Your task to perform on an android device: Read the Amazon app review of the Nike Mens Joyride Run Fk Running Shoes since I need more information about this product.
Image 0: 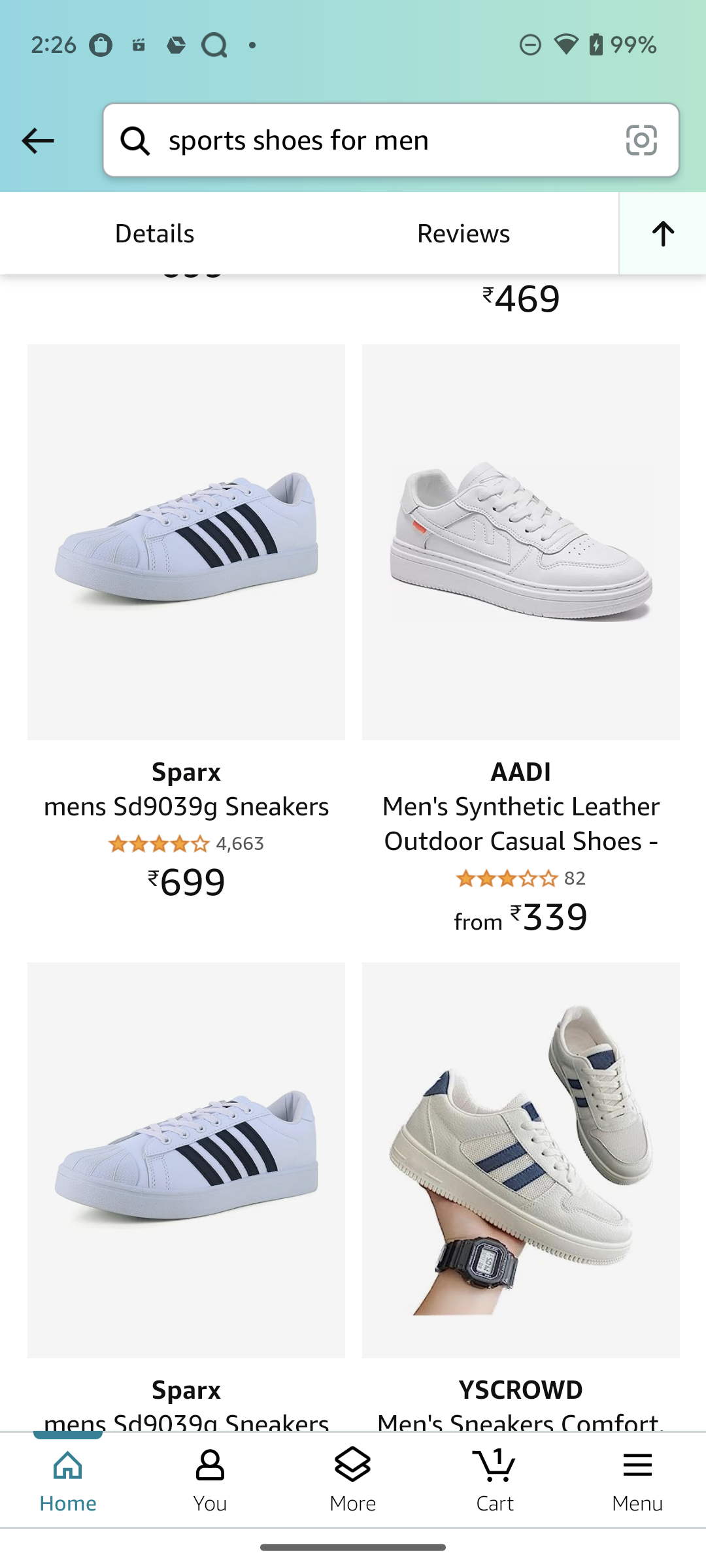
swipe up to see reviews
Step 0: scroll down
Image 1: 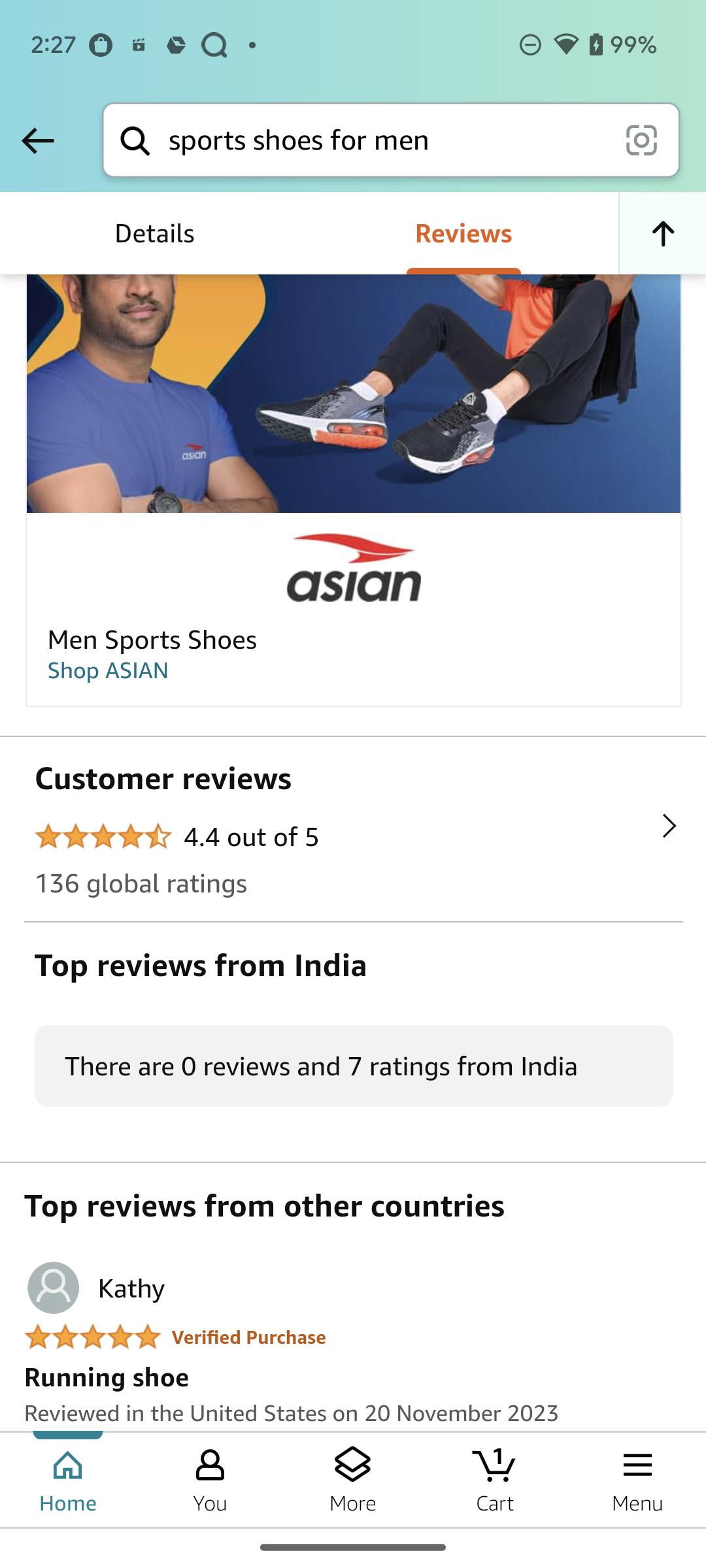
swipe up to see reviews
Step 1: scroll down
Image 2: 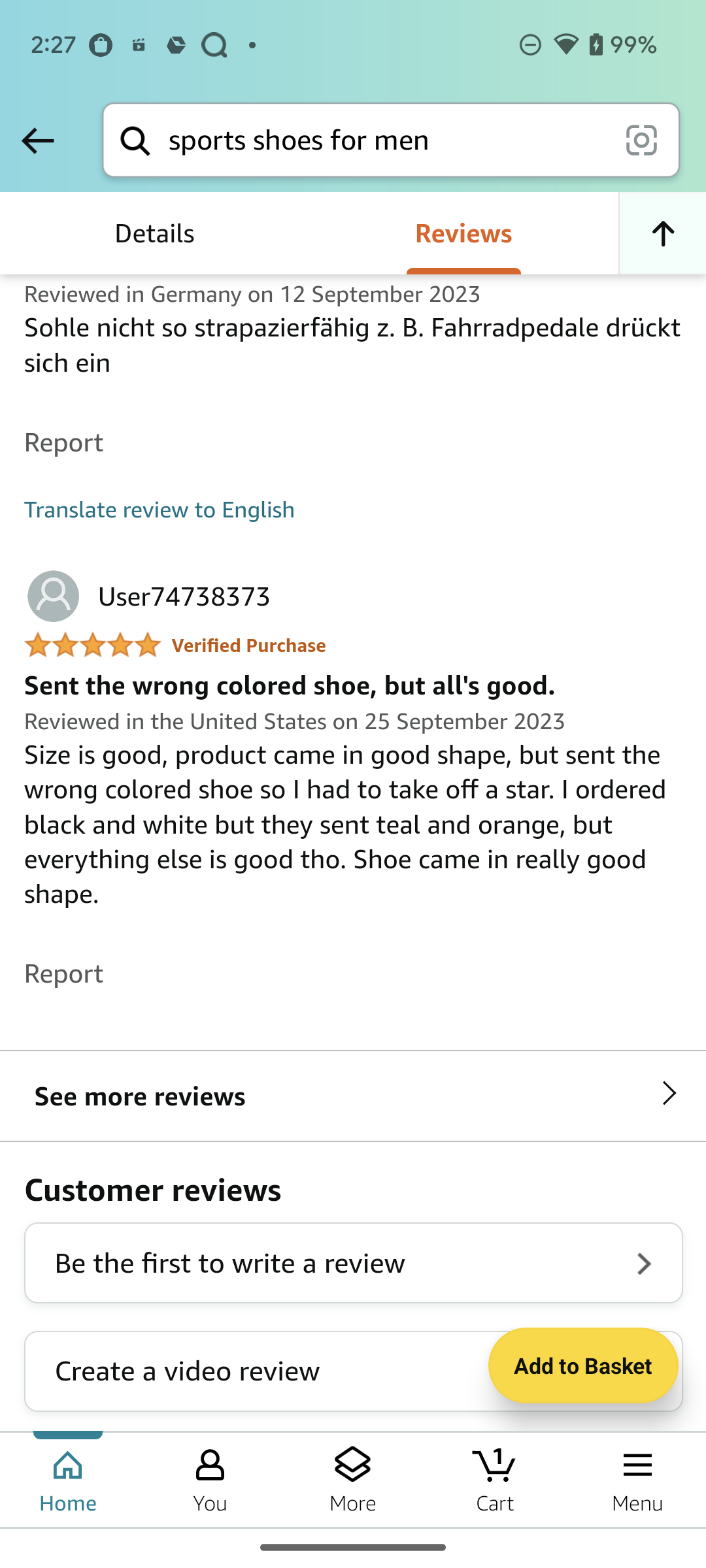
click on see more reviews
Step 2: click (352, 1056)
Image 3: 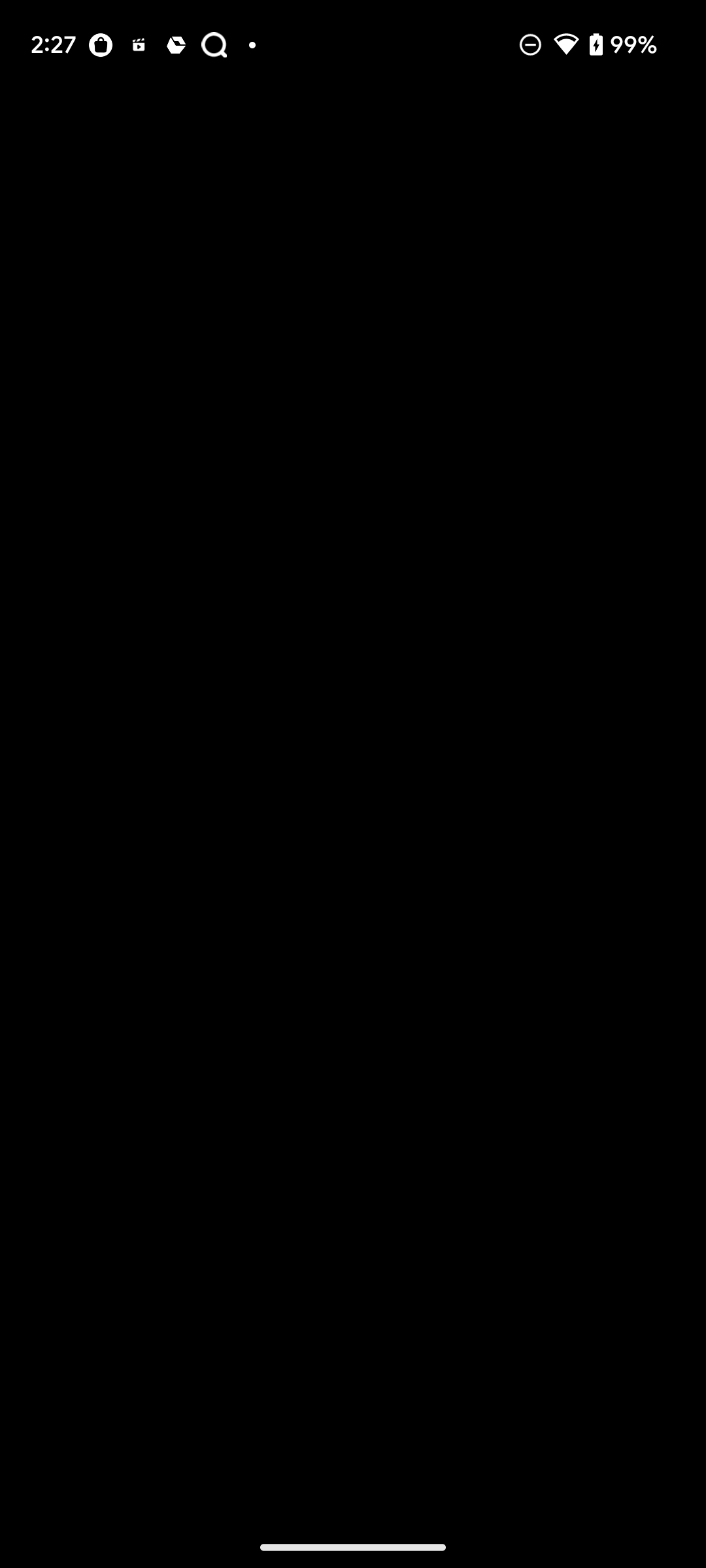
click on see more reviews
Step 3: wait